Your task to perform on an android device: I want to send my friend Mike Waggoner the video for the song "Virus" because he like my Martin Garrix music collection on the Vimeo app. Mike's email is mike.waggoner@hotwater.com
Image 0: 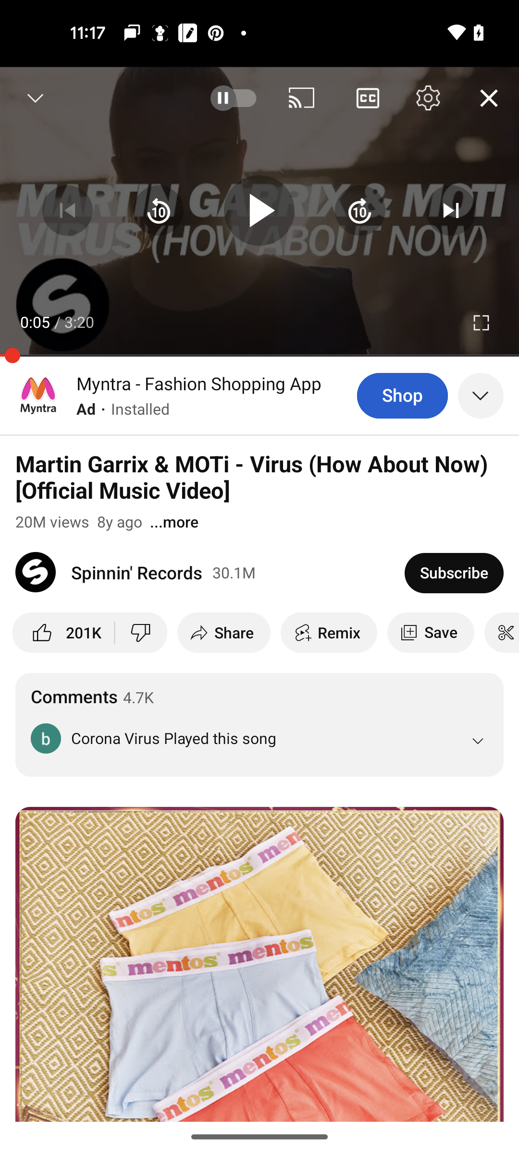
Open the Vimeo app
Step 0: open app "Vimeo"
Image 1: 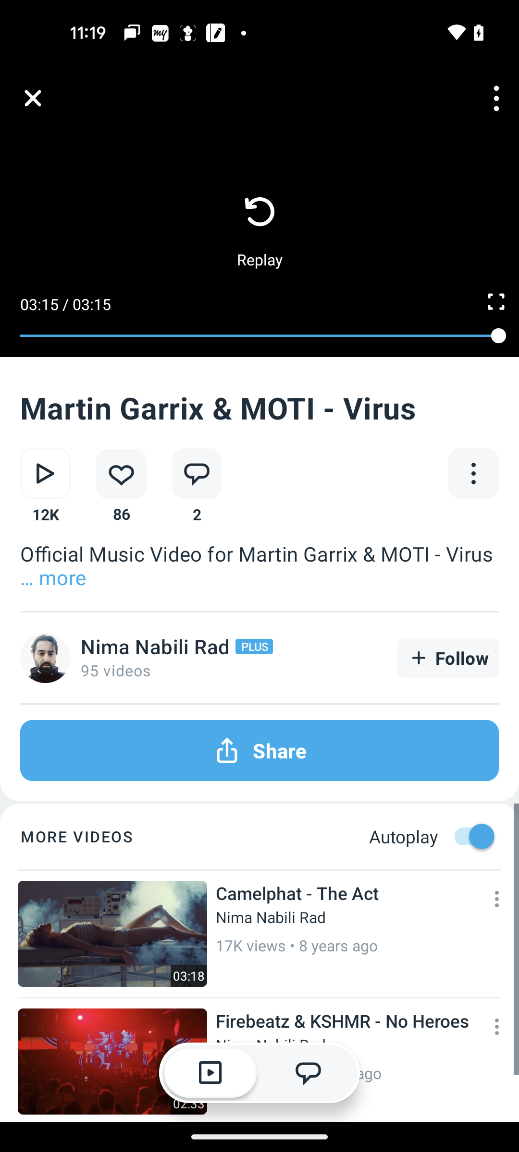
click on the share button
Step 1: click (259, 750)
Image 2: 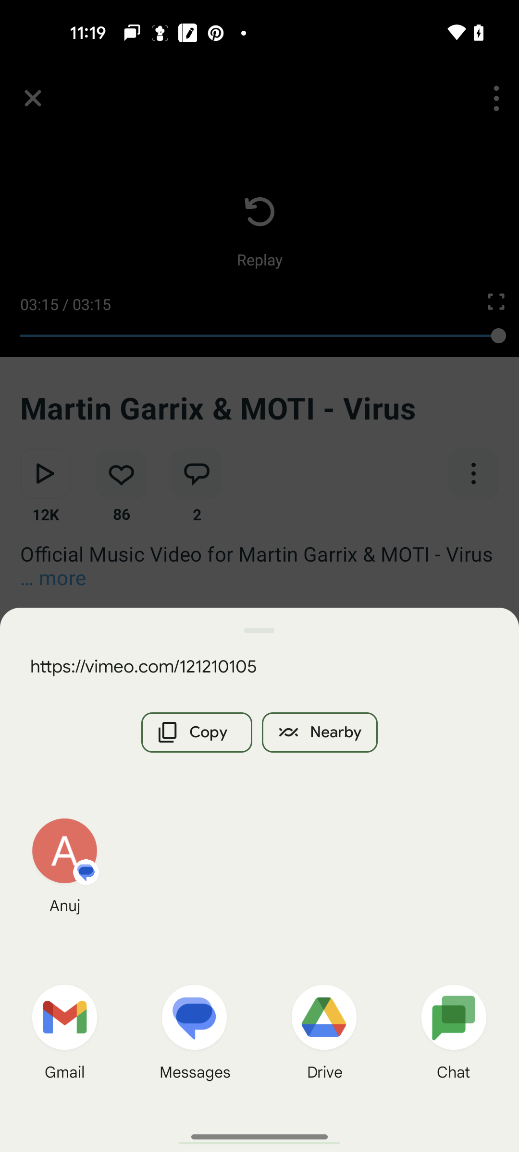
click on the Gmail app
Step 2: click (64, 1017)
Image 3: 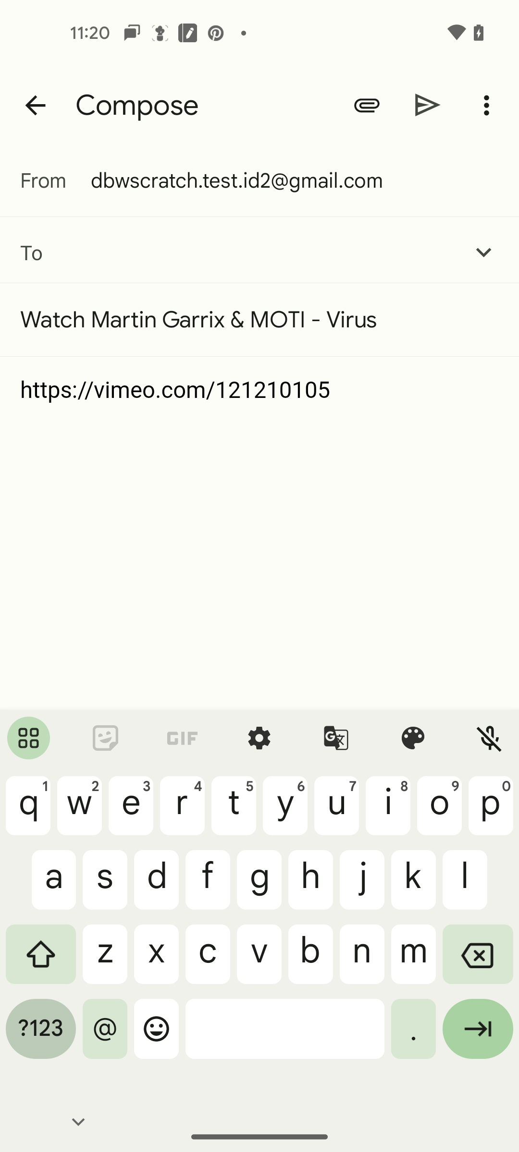
enter the receiver email address mike.waggoner@hotwater.com
Step 3: type "mike.waggoner@hotwater.com"
Image 4: 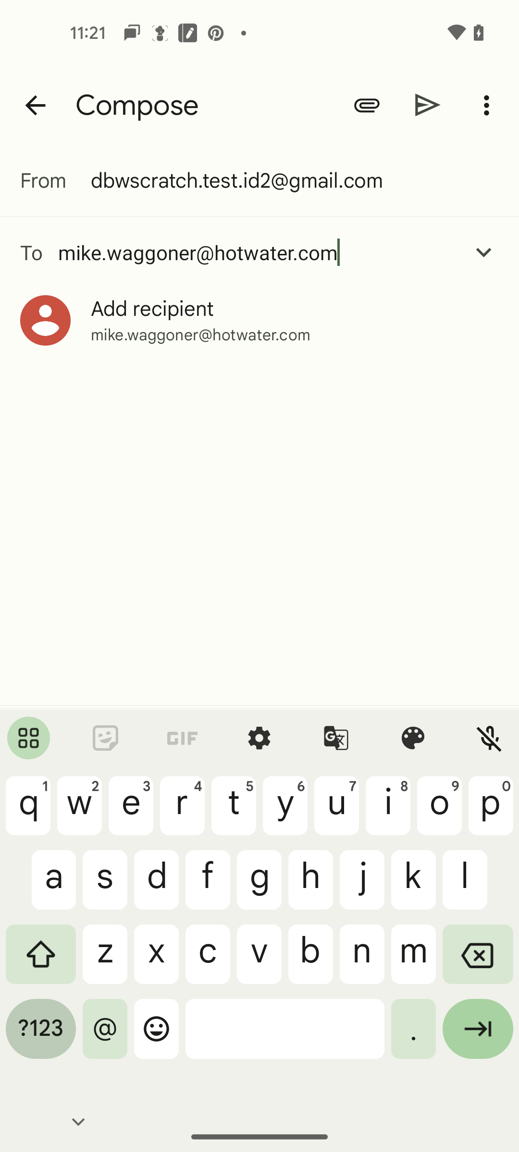
click on the add recipient
Step 4: click (295, 320)
Image 5: 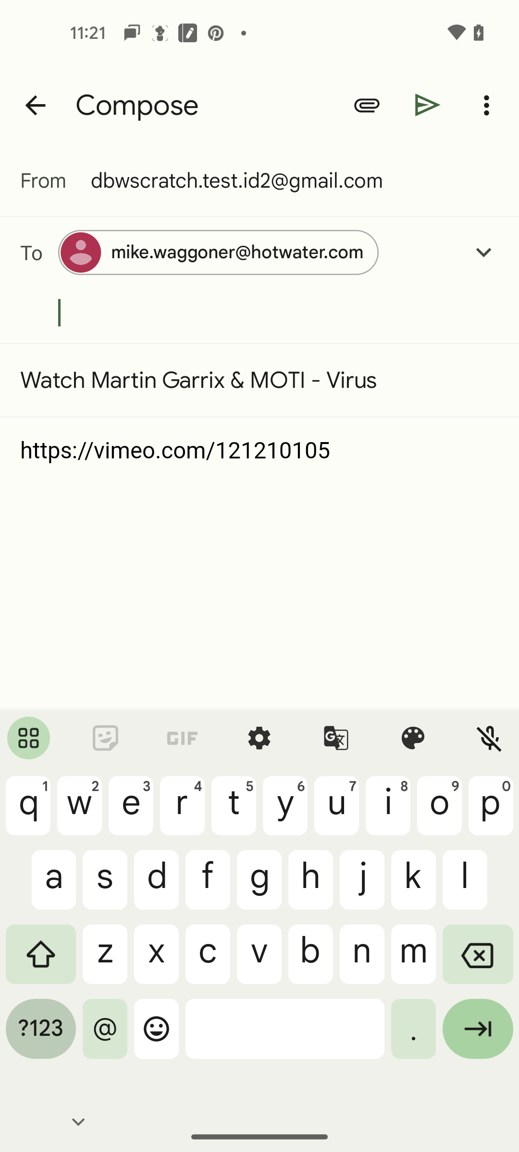
click on the send icon
Step 5: click (428, 105)